Your task to perform on an android device: I want to open an existing document related to an event.
Image 0: 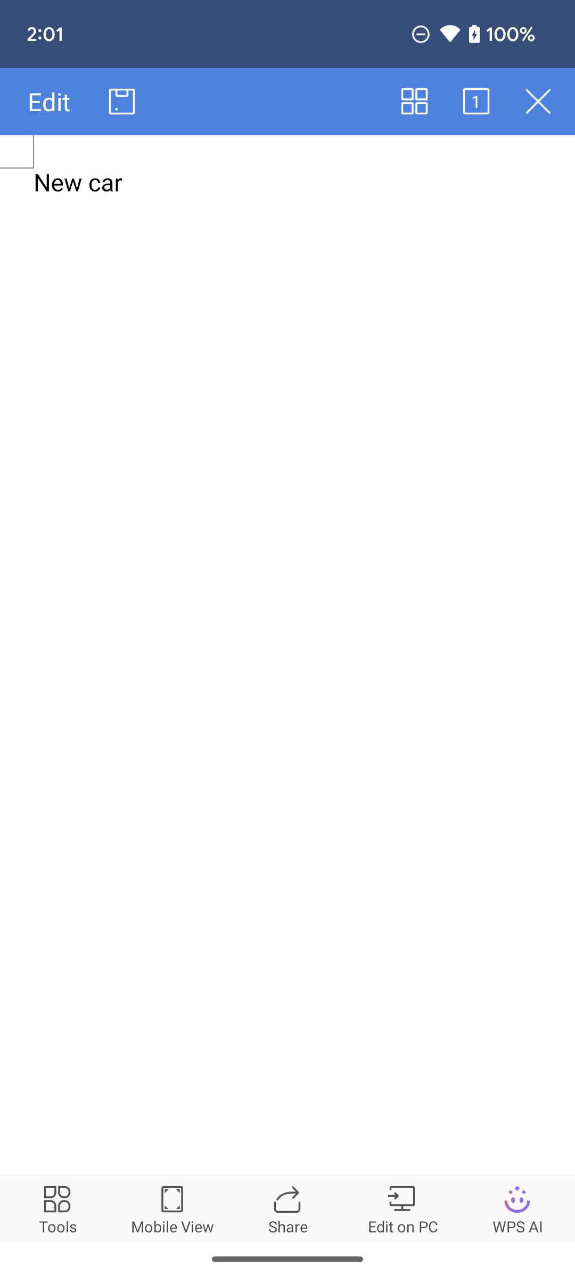
Click on the cross icon on the top right corner of the screen.
Step 0: click (538, 101)
Image 1: 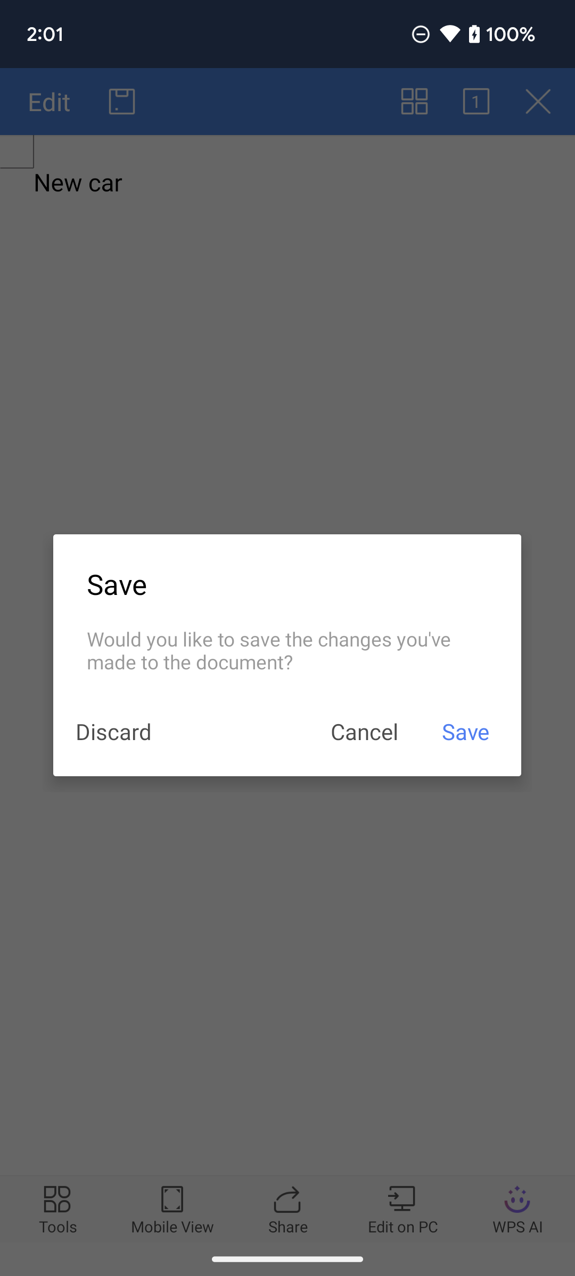
Click on the cross icon on the top right corner of the screen.
Step 1: wait
Image 2: 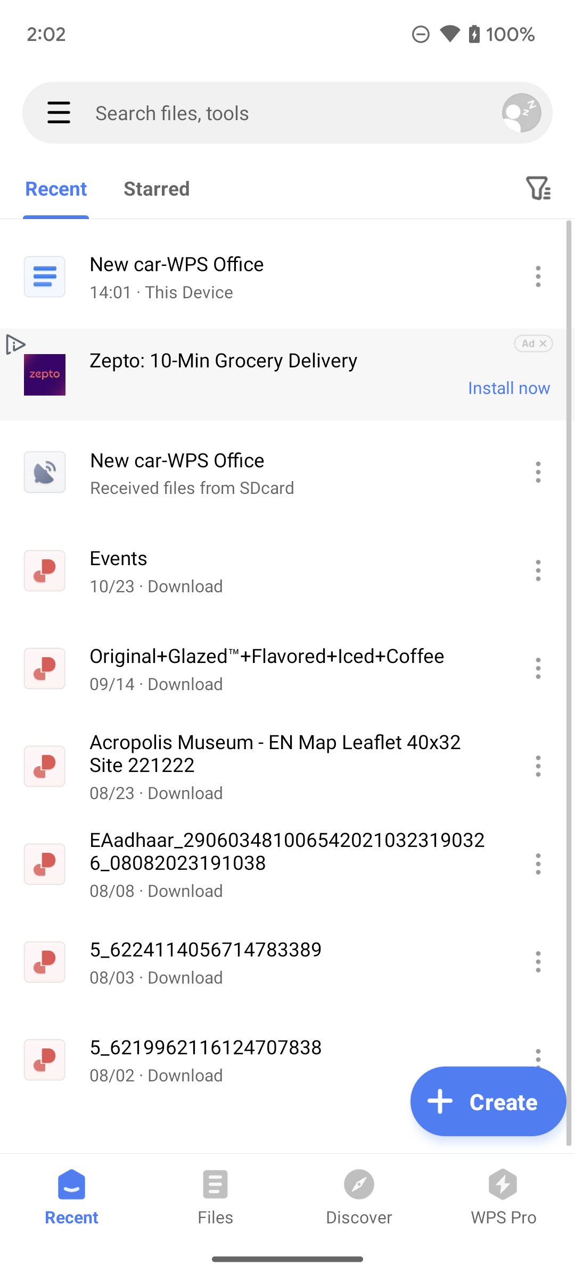
Click on the Events document on the screen.
Step 2: wait
Image 3: 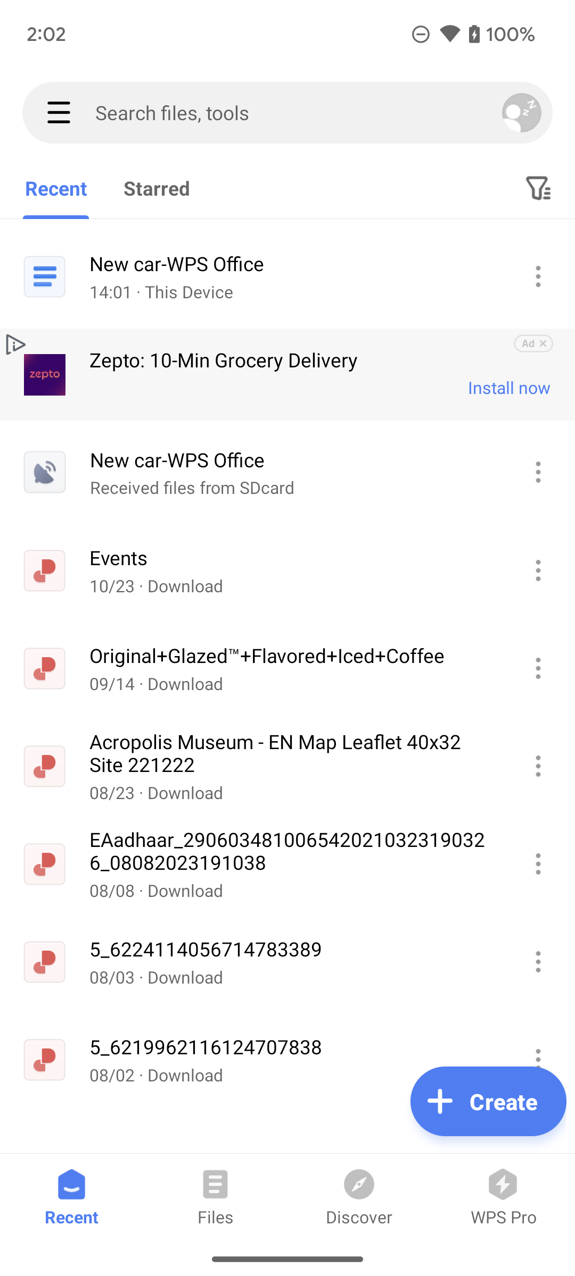
Click on the Events document on the screen.
Step 3: click (291, 557)
Image 4: 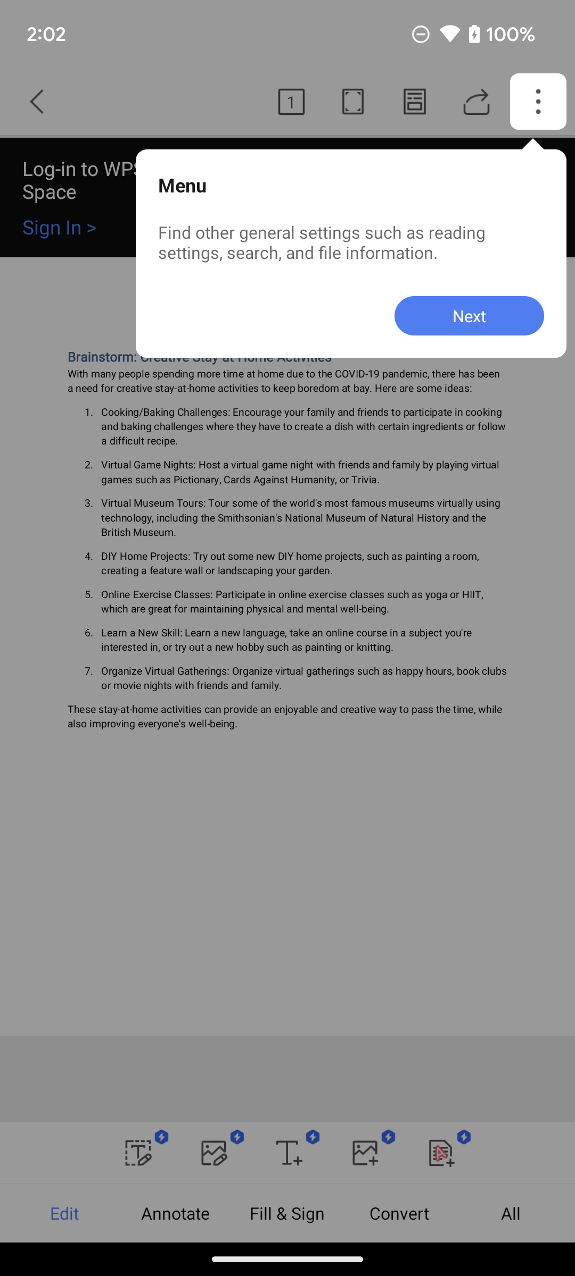
Click on the Events document on the screen.
Step 4: wait